Your task to perform on an android device: I have to add an image to my presentation to make it attractive. Add an image to a slide in the Slides app.
Image 1: 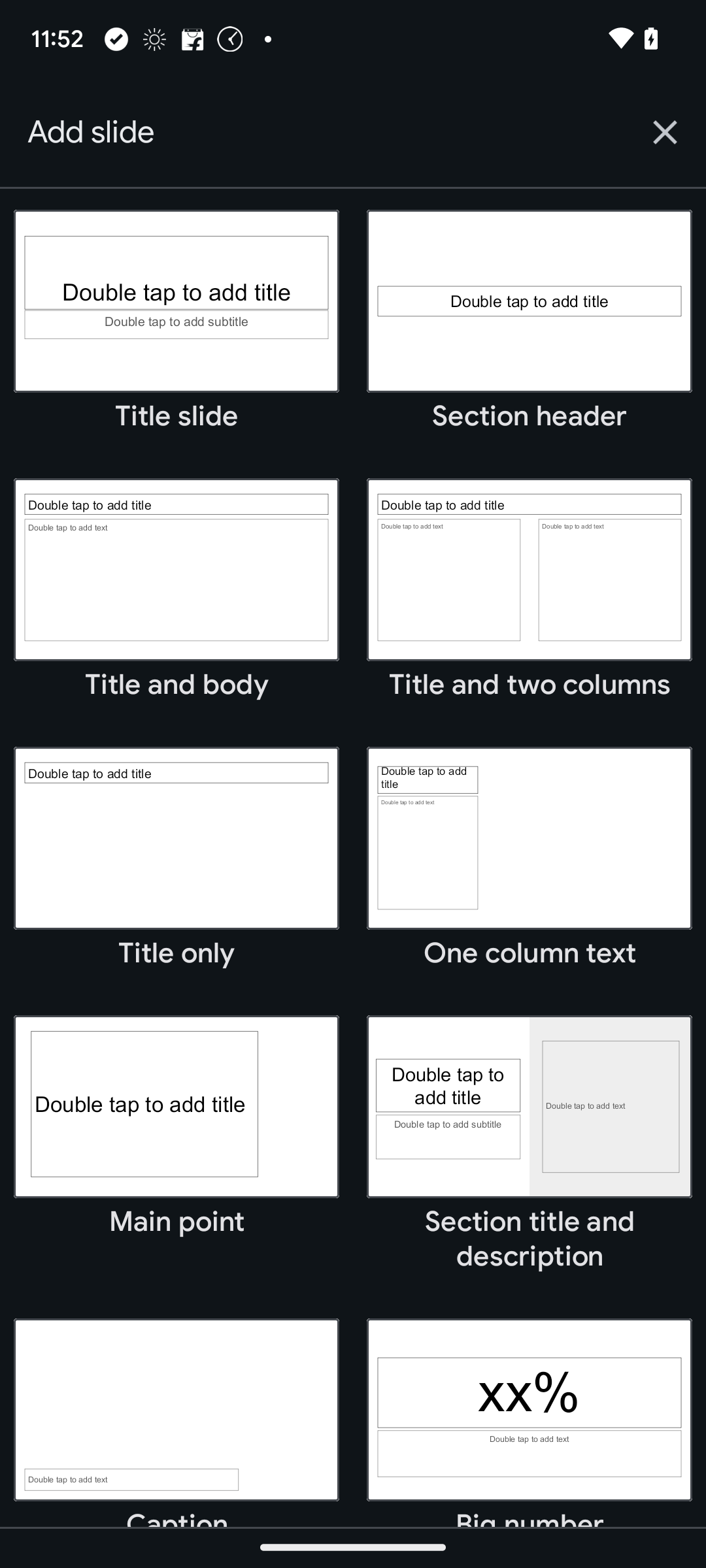
Click on the Title only option.
Step 1: click (176, 838)
Image 2: 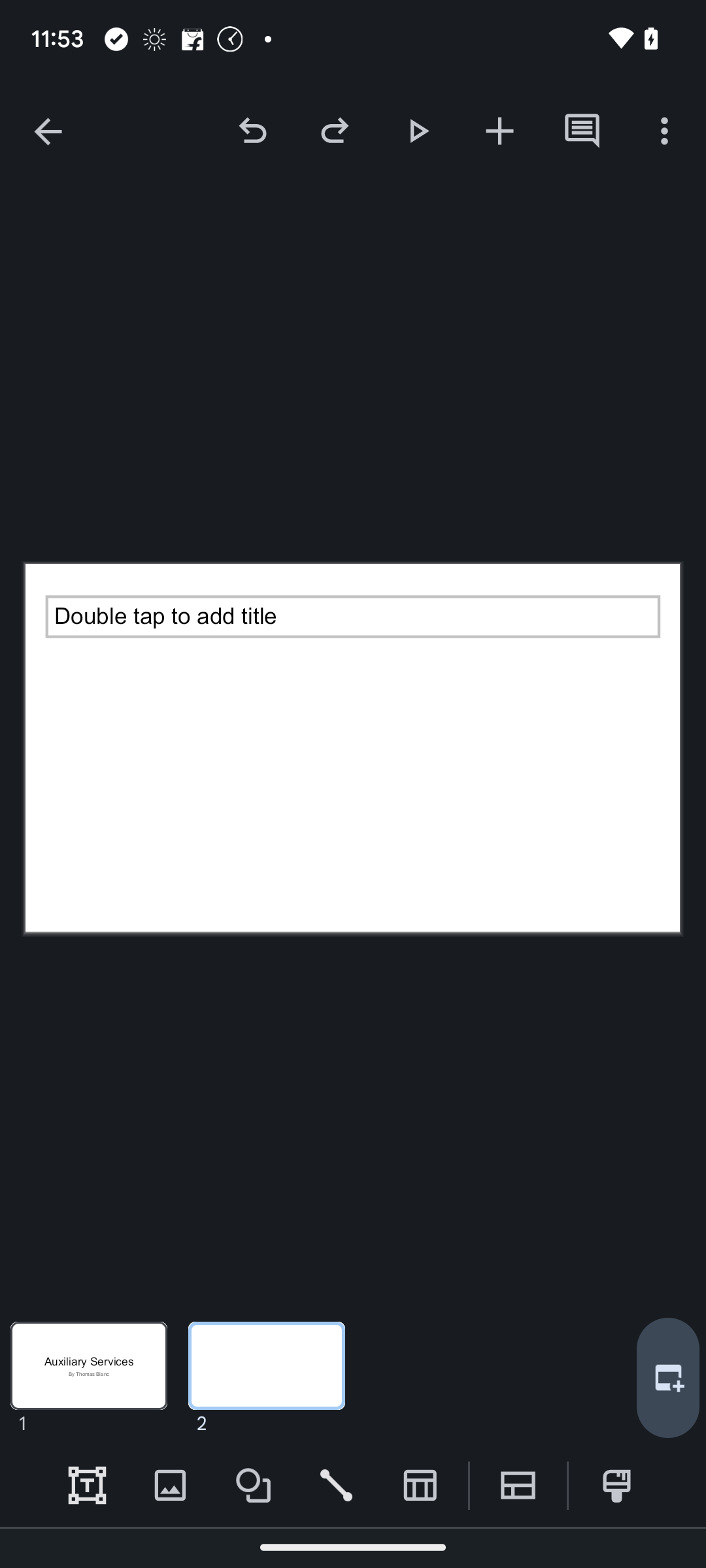
Click on the plus icon.
Step 2: click (499, 131)
Image 3: 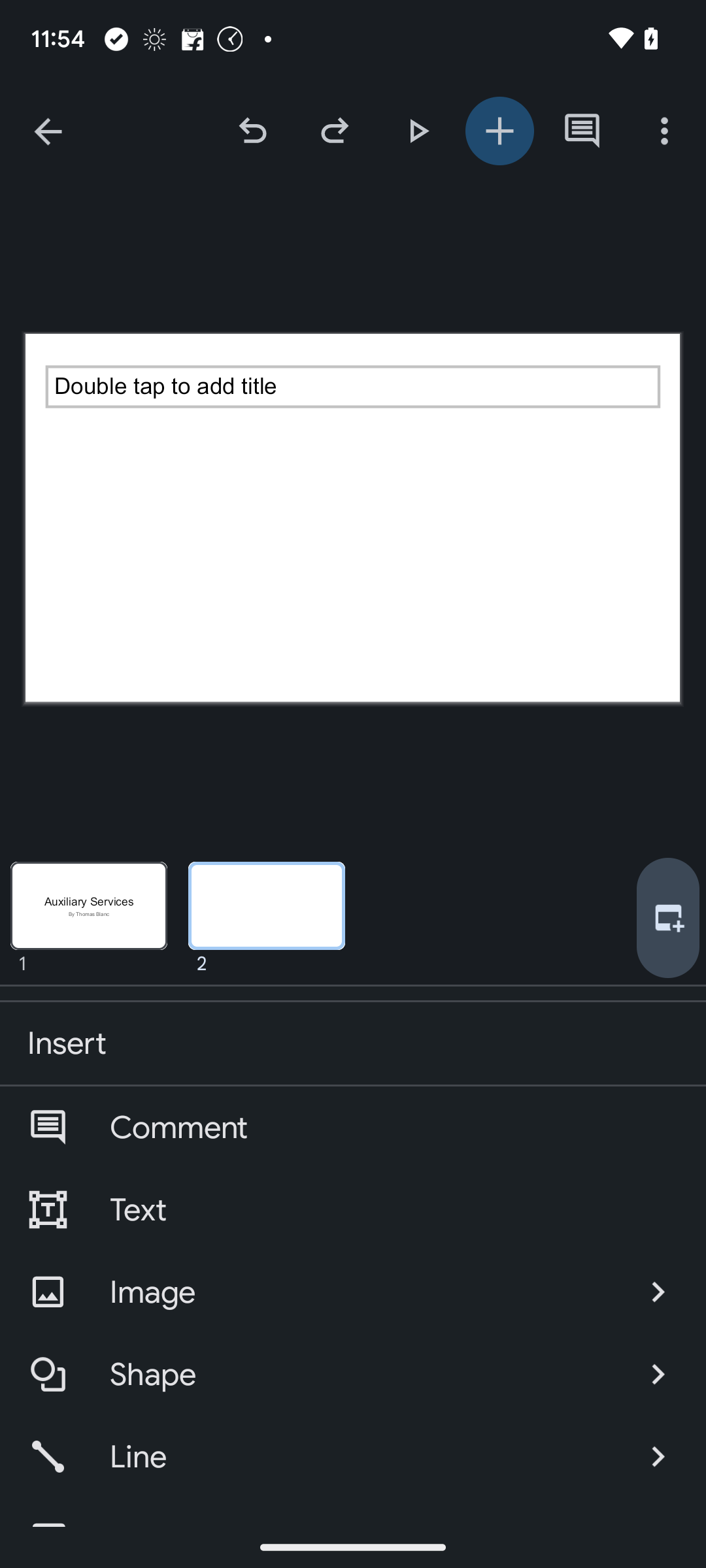
Click on the image button.
Step 3: click (360, 1292)
Image 4: 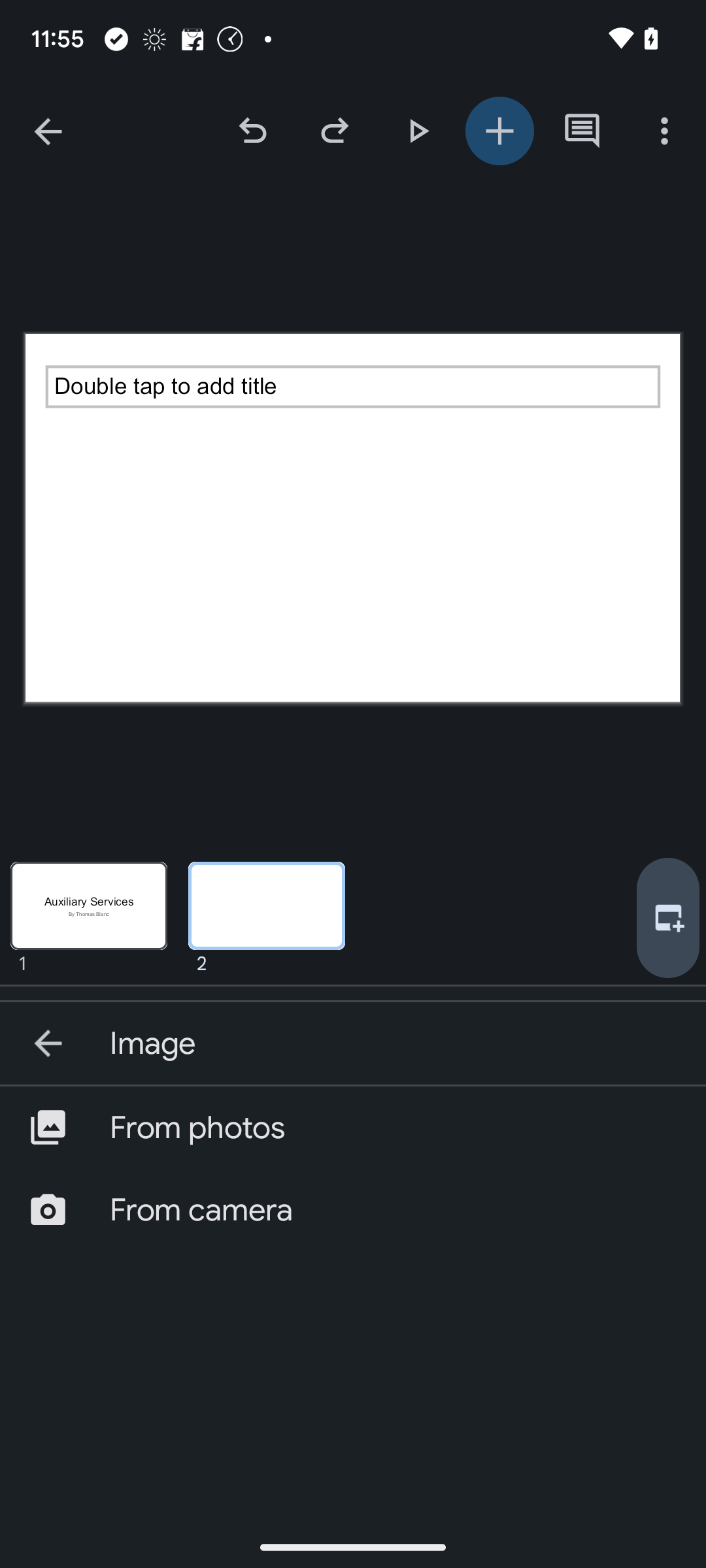
Choose the first option.
Step 4: click (394, 1127)
Image 5: 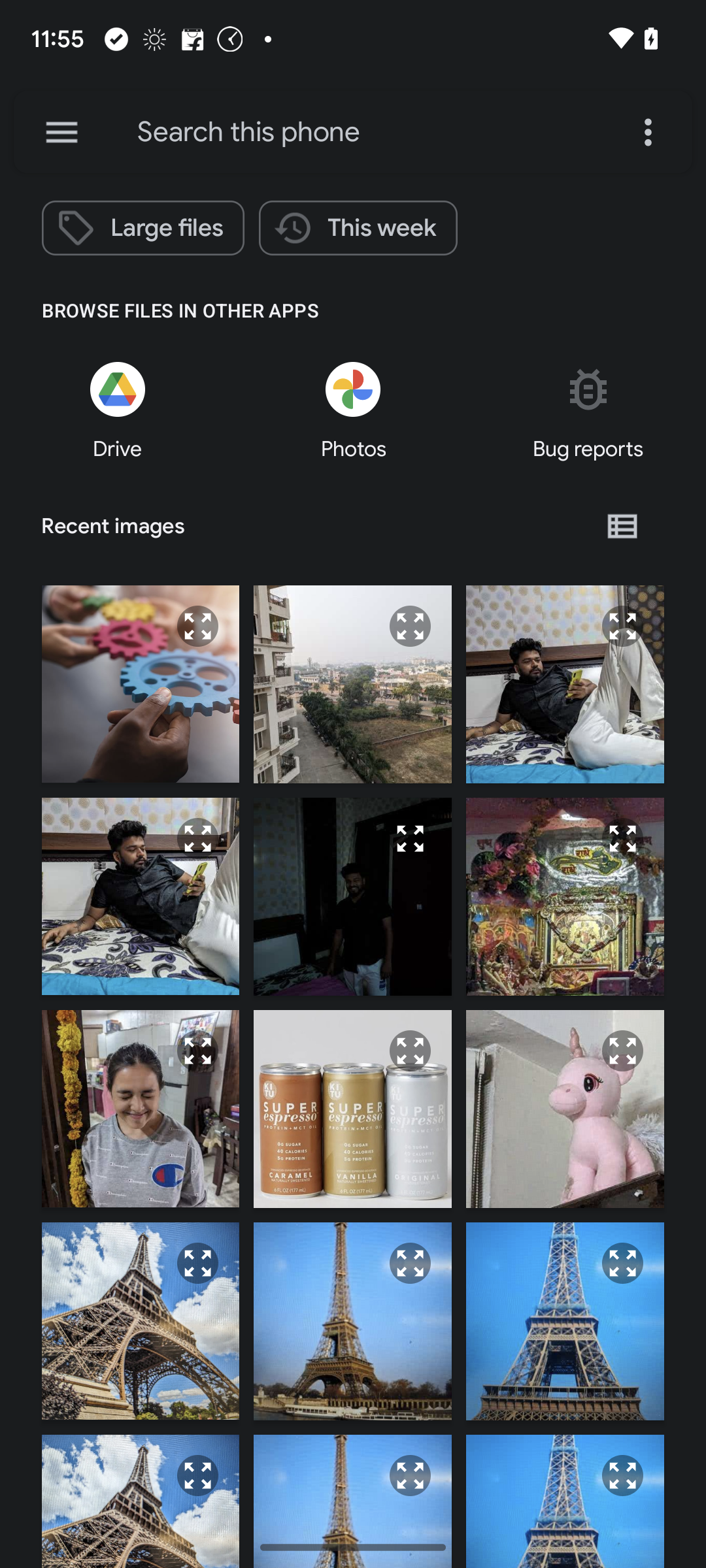
Click on the first photo.
Step 5: click (140, 684)
Image 7: 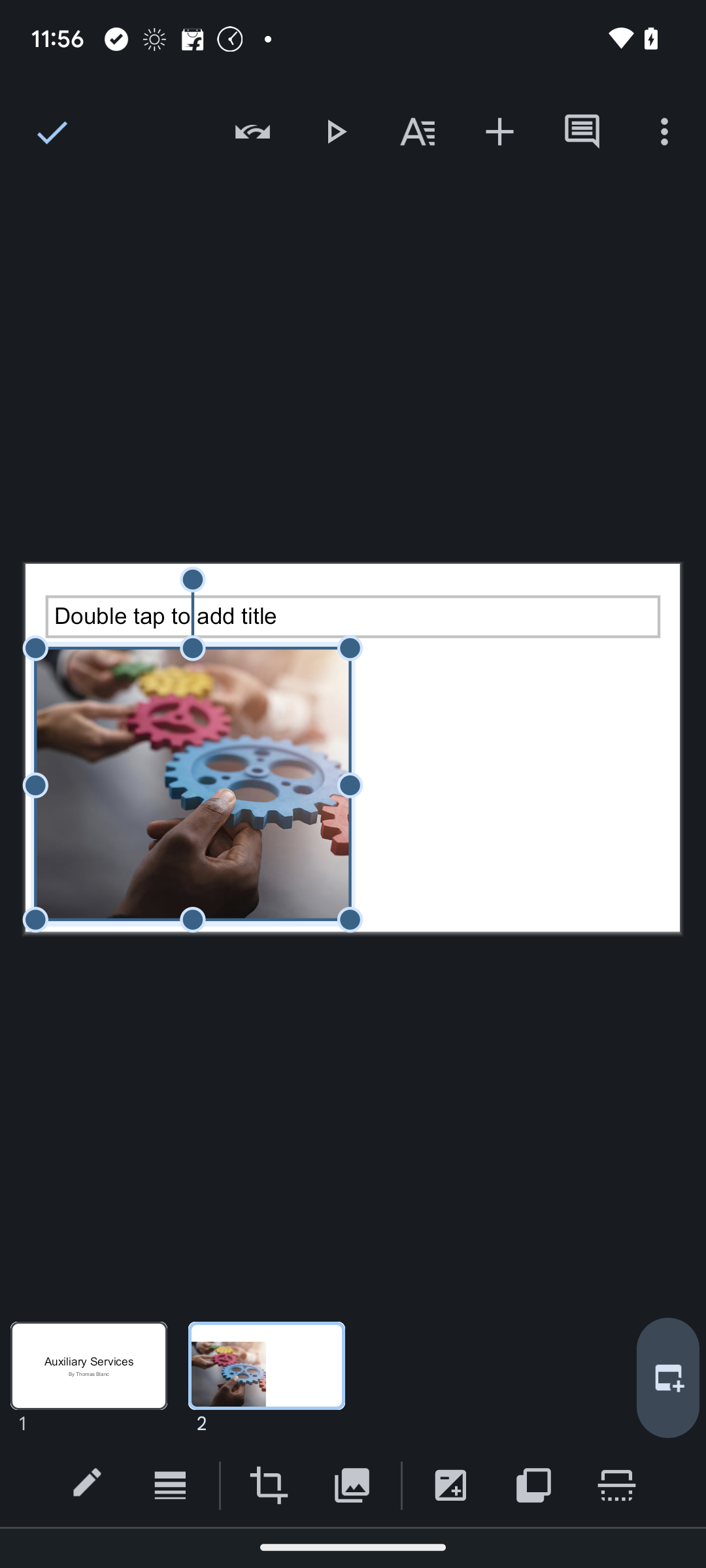
Swipe the image to place it in the middle.
Step 7: scroll left